Your task to perform on an android device: In the Sketchbook app, I should add text to the drawing saying, "I've got the deal."
Image 0: 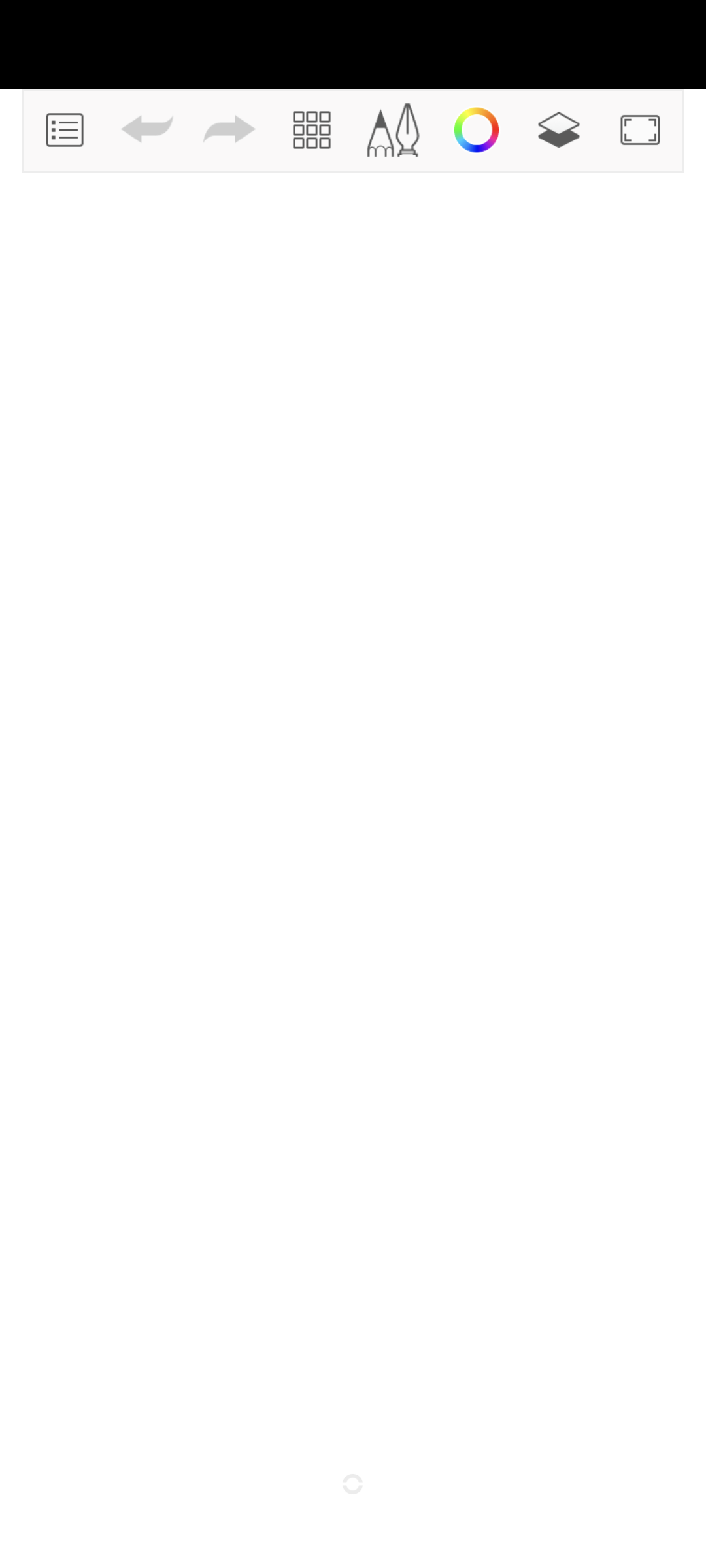
Click on the Shape icon at the top of the screen 
Step 0: click (311, 130)
Image 1: 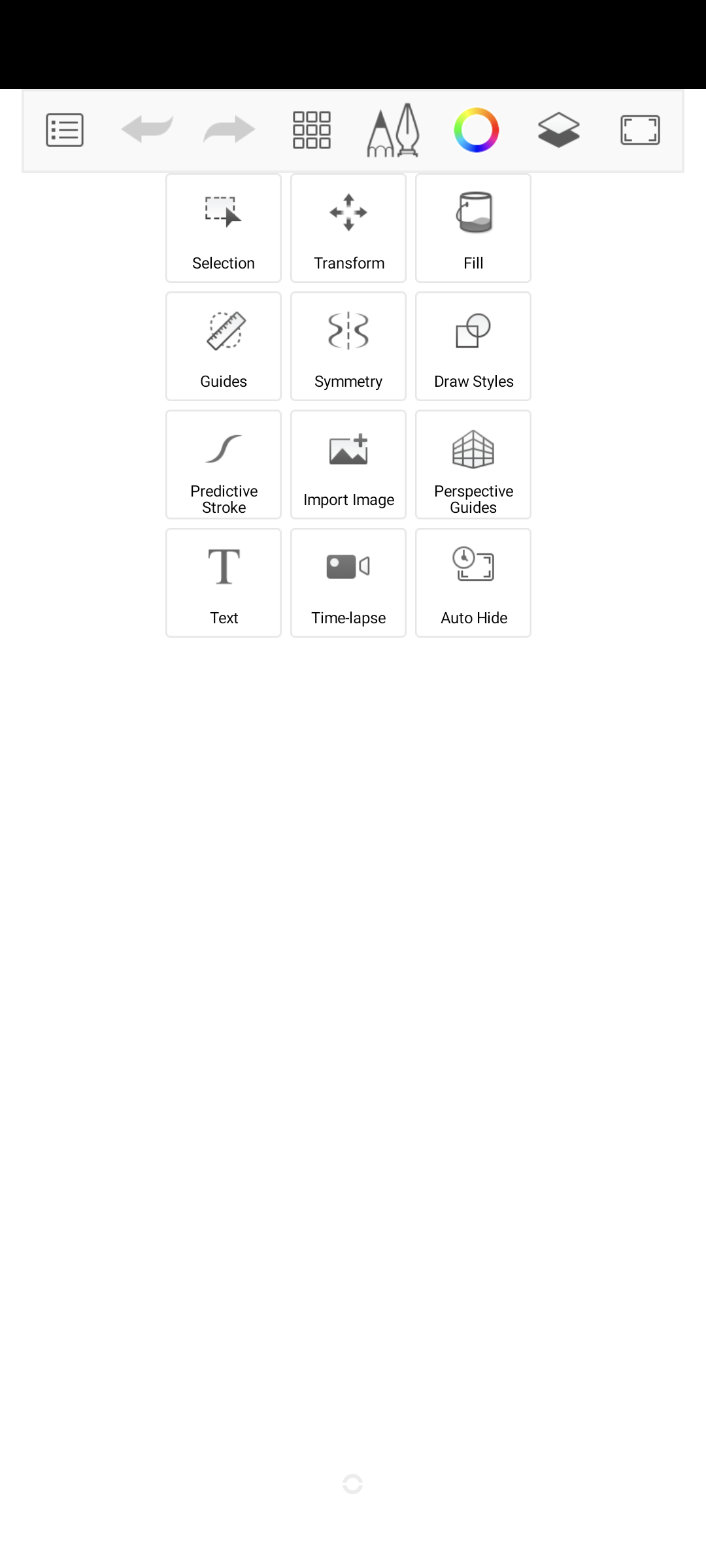
Click on the Text option
Step 1: click (223, 583)
Image 2: 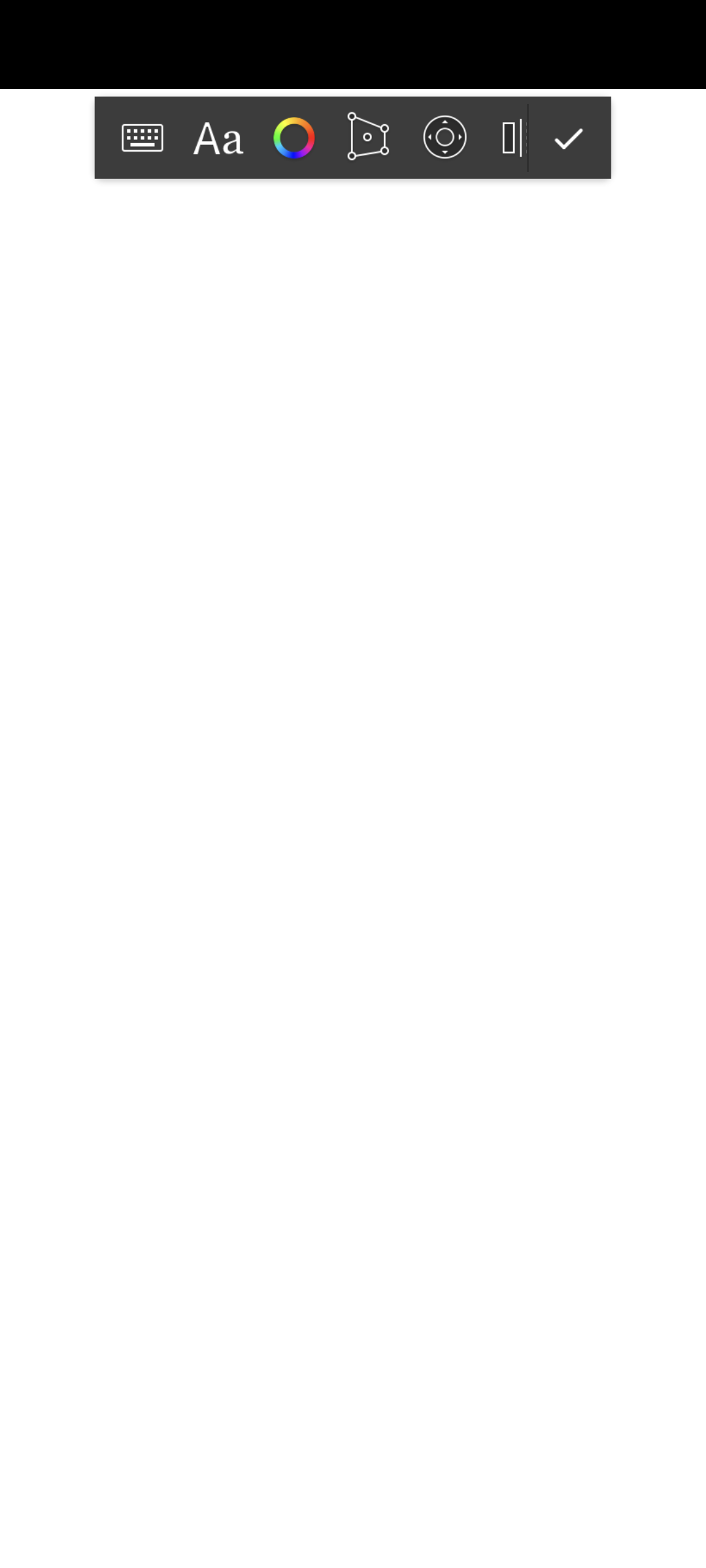
Click on the Text option
Step 2: wait
Image 3: 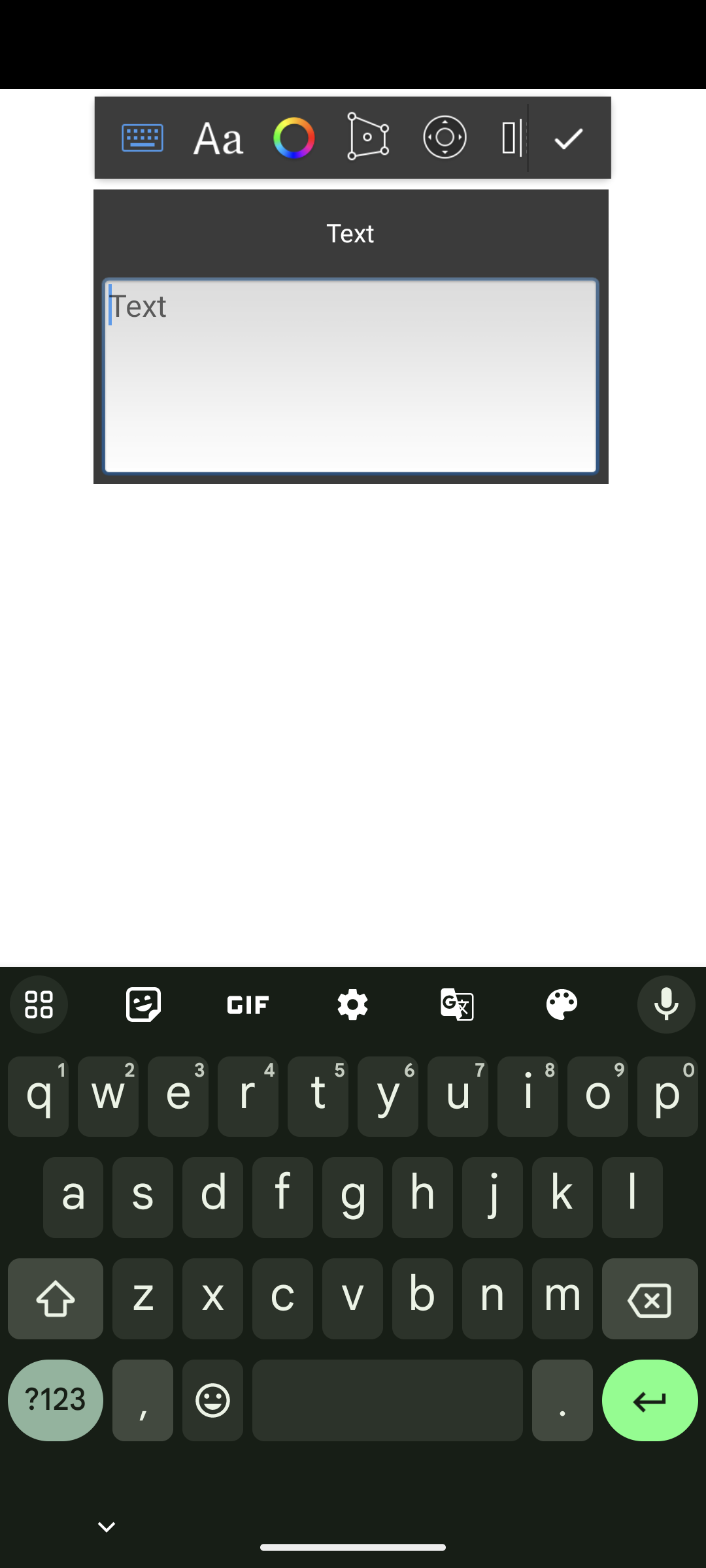
Enter a text as I've got the deal
Step 3: type "I've got the deal"
Image 4: 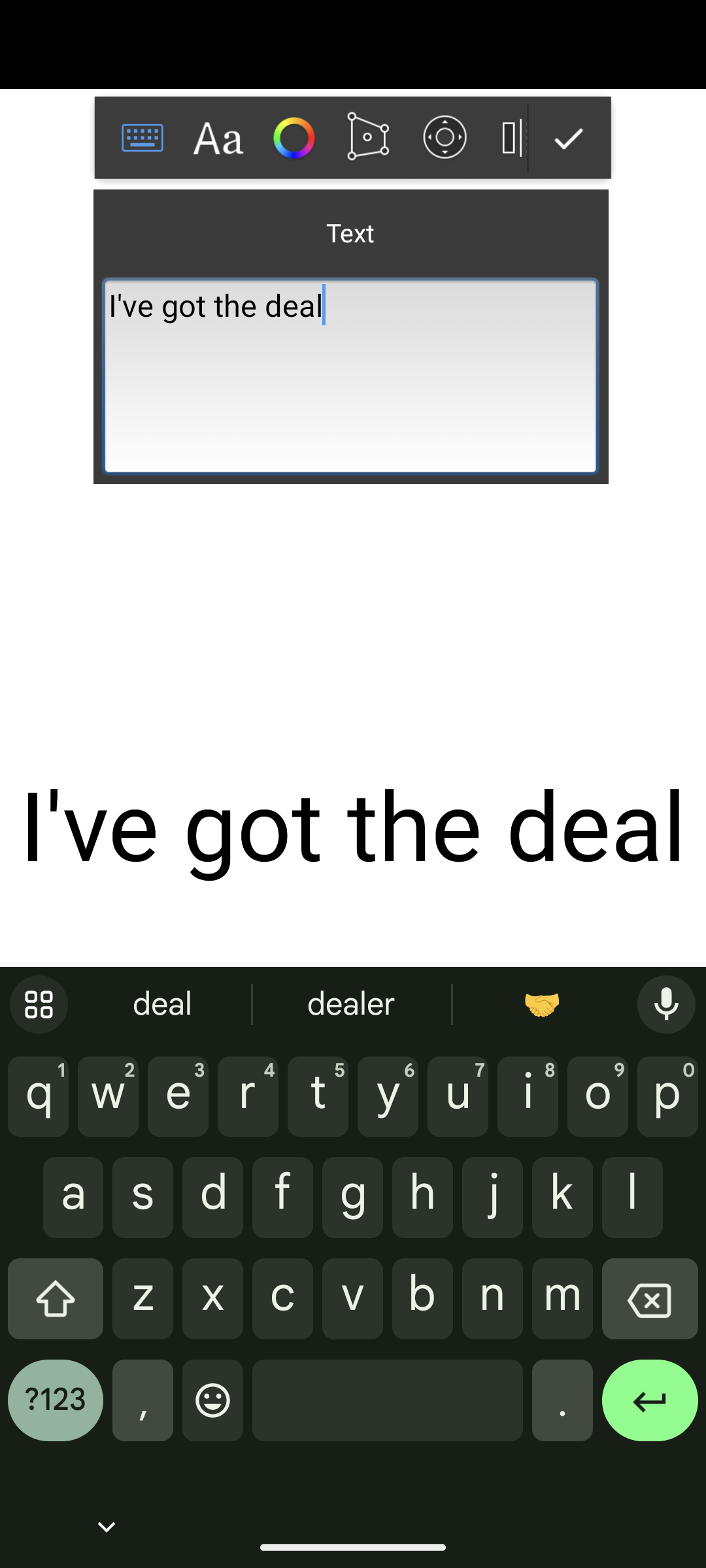
Click on the tick icon at the top of the screen 
Step 4: click (566, 137)